Your task to perform on an android device:  I had already used Urban box shoes, and now I want a change. Look for Adidas shoes with a shop by brand.
Image 0: 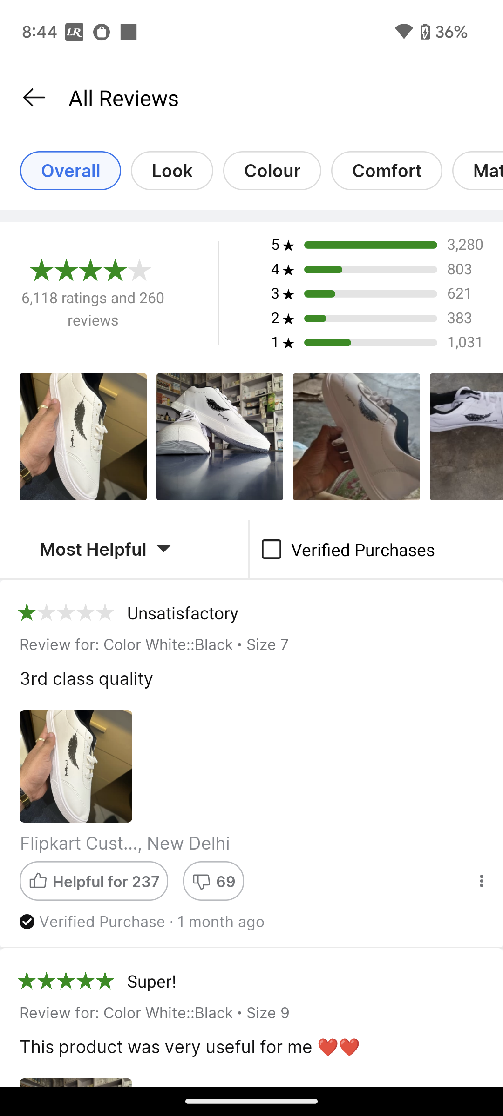
Go back to the screen
Step 0: press back button
Image 1: 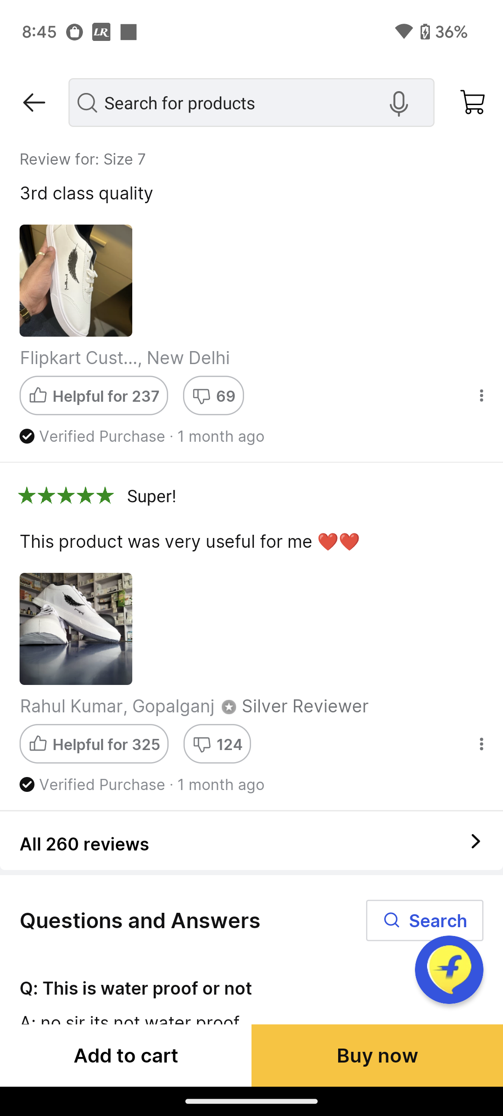
Go back to the screen
Step 1: press back button
Image 2: 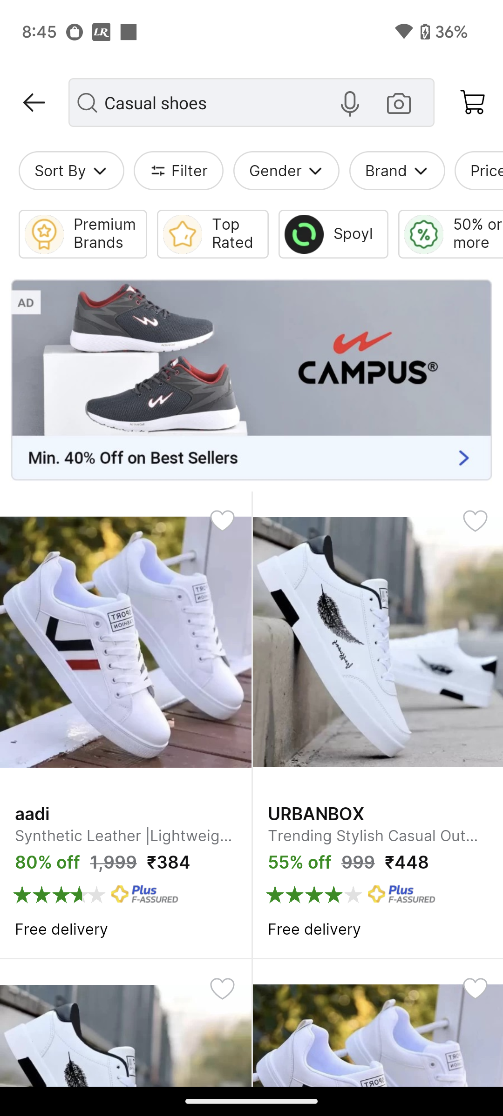
Click on the filter icon 
Step 2: click (162, 174)
Image 3: 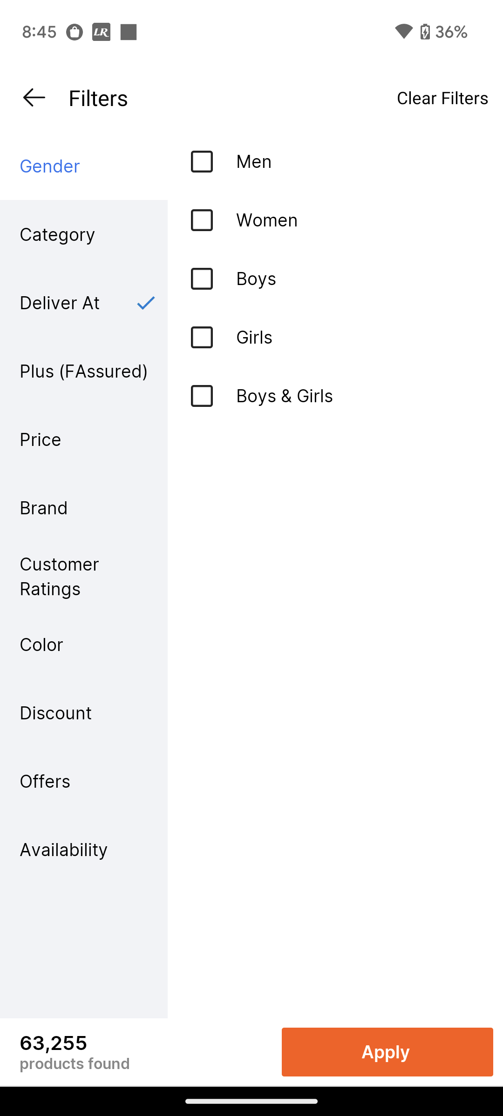
Click on the brand
Step 3: click (83, 507)
Image 4: 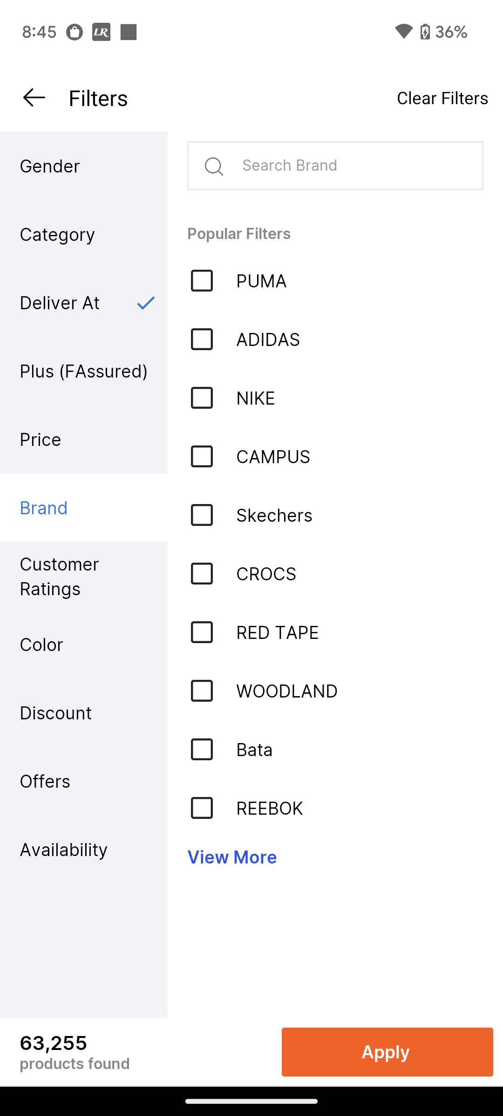
Click on the Adidas option 
Step 4: click (197, 341)